Your task to perform on an android device: I wish to choose with greater precision, and Bosch is a reputable brand. Use the industry buying app to search for drill machines that have the Bosch brand filter applied.
Image 0: 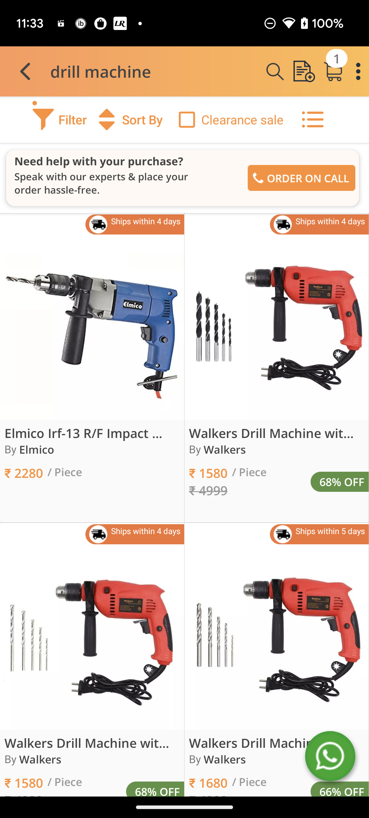
Click on the Filter option at the top left of the screen
Step 0: click (59, 119)
Image 1: 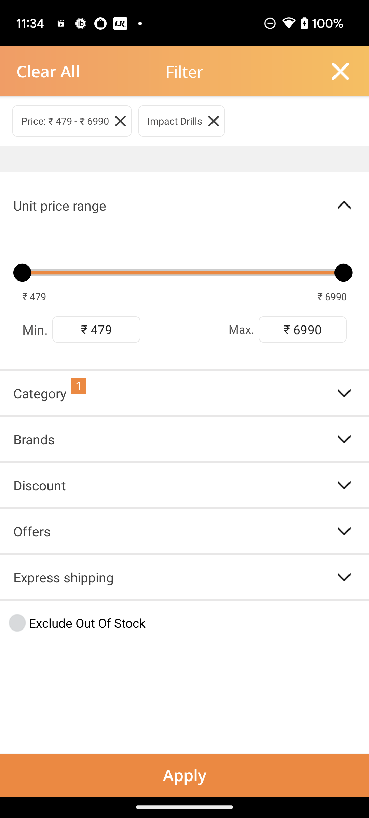
Click on the drop down icon of Brands
Step 1: click (344, 440)
Image 2: 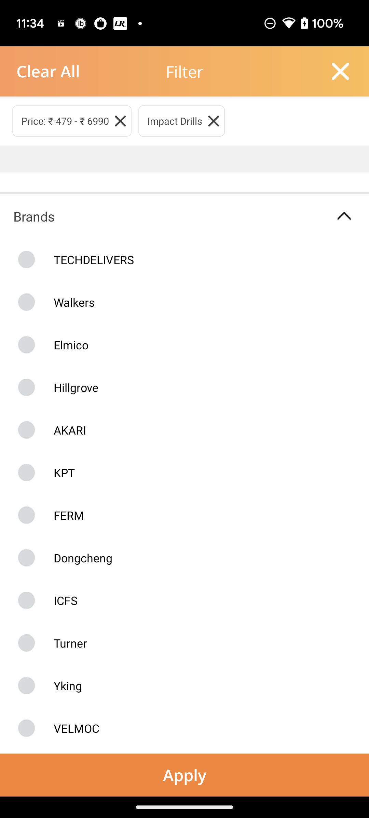
swipe up for Bosch
Step 2: scroll down
Image 4: 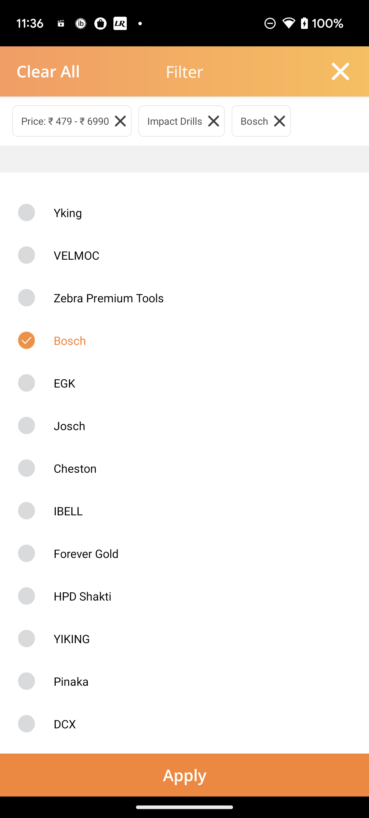
Click on the Apply button at the bottom of the screen
Step 4: click (184, 775)